Your task to perform on an android device: Export "The Queen's Gambit" from PDF to the Docx file on the Foxit PDF Editor app.
Image 1: 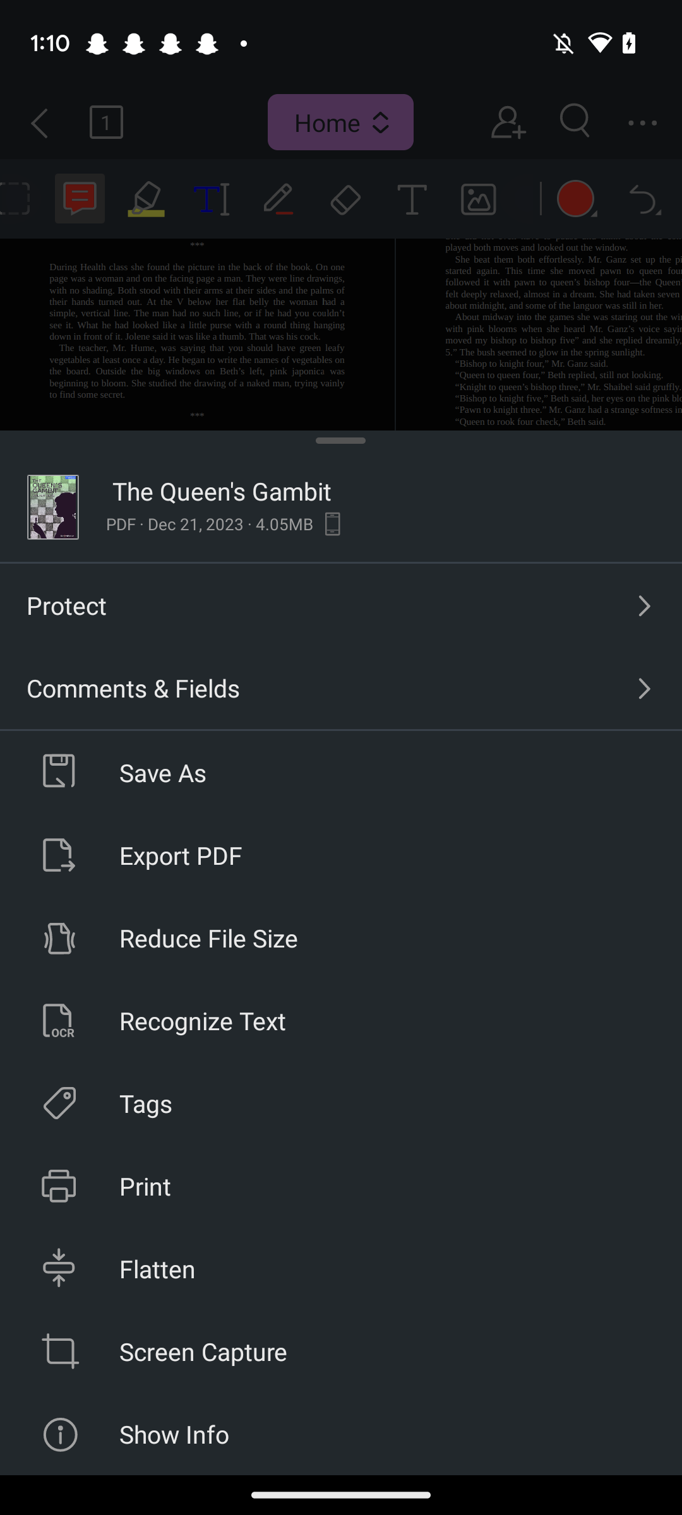
Click on the button "Export PDF".
Step 1: click (400, 855)
Image 2: 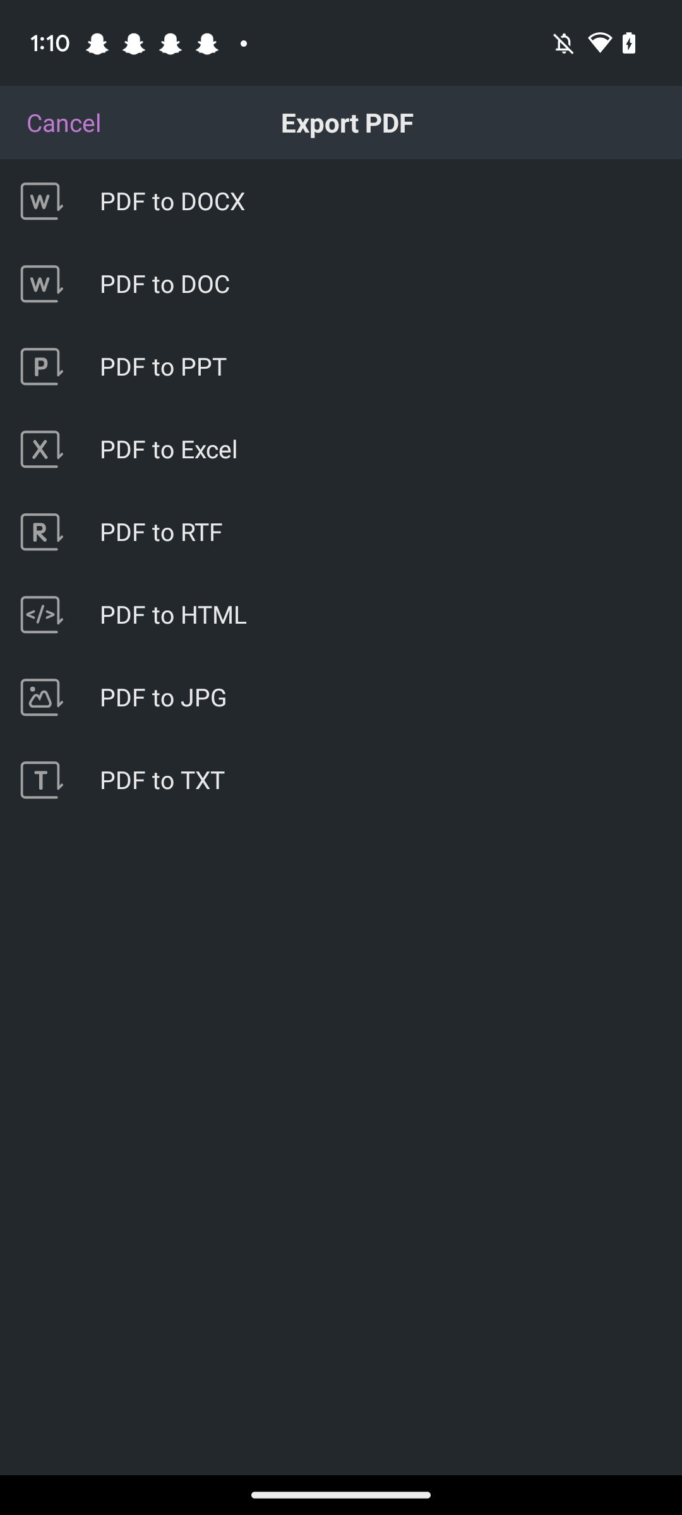
Click on the button "PDF to DOCX"
Step 2: click (378, 200)
Image 3: 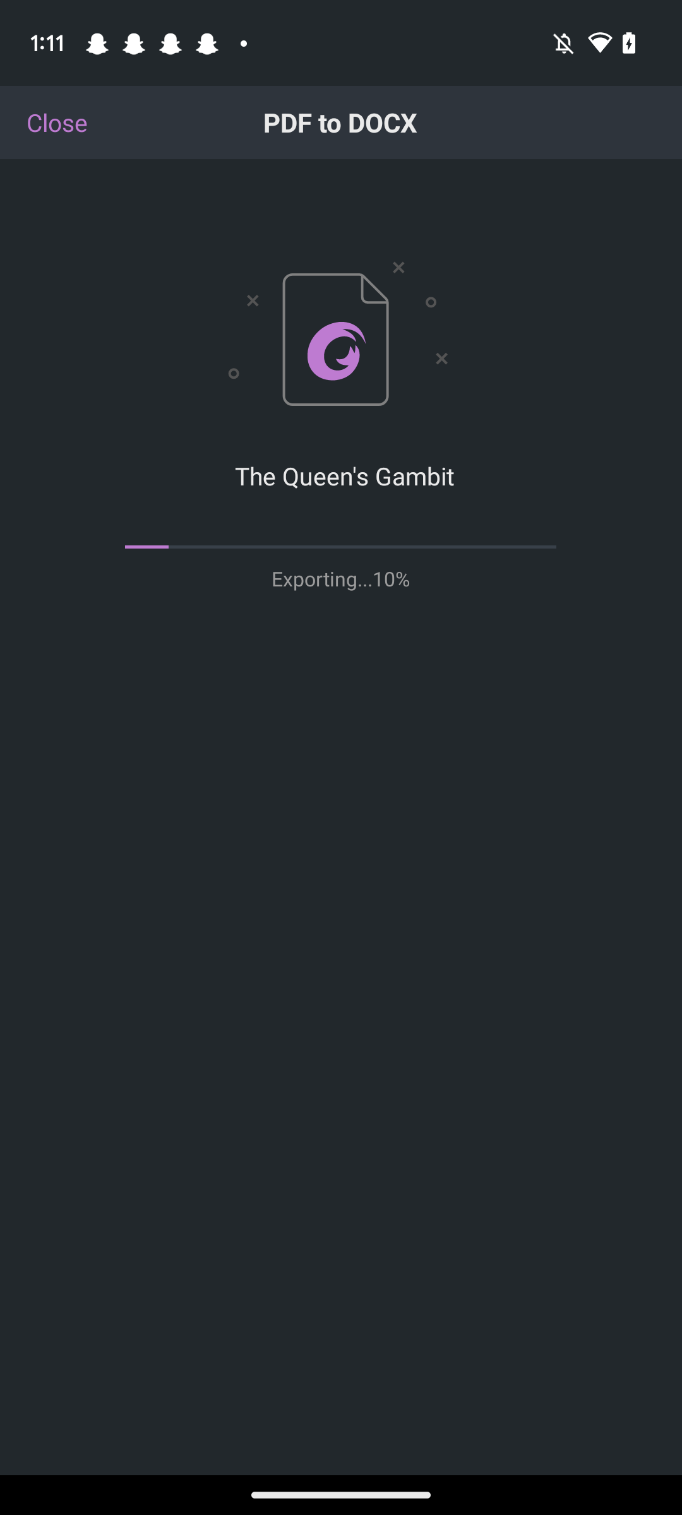
Click on the button "PDF to DOCX"
Step 3: wait